Your task to perform on an android device: In the Insight Timer app, set a timer for 5 minutes for meditation and Complete the activity
Image 0: 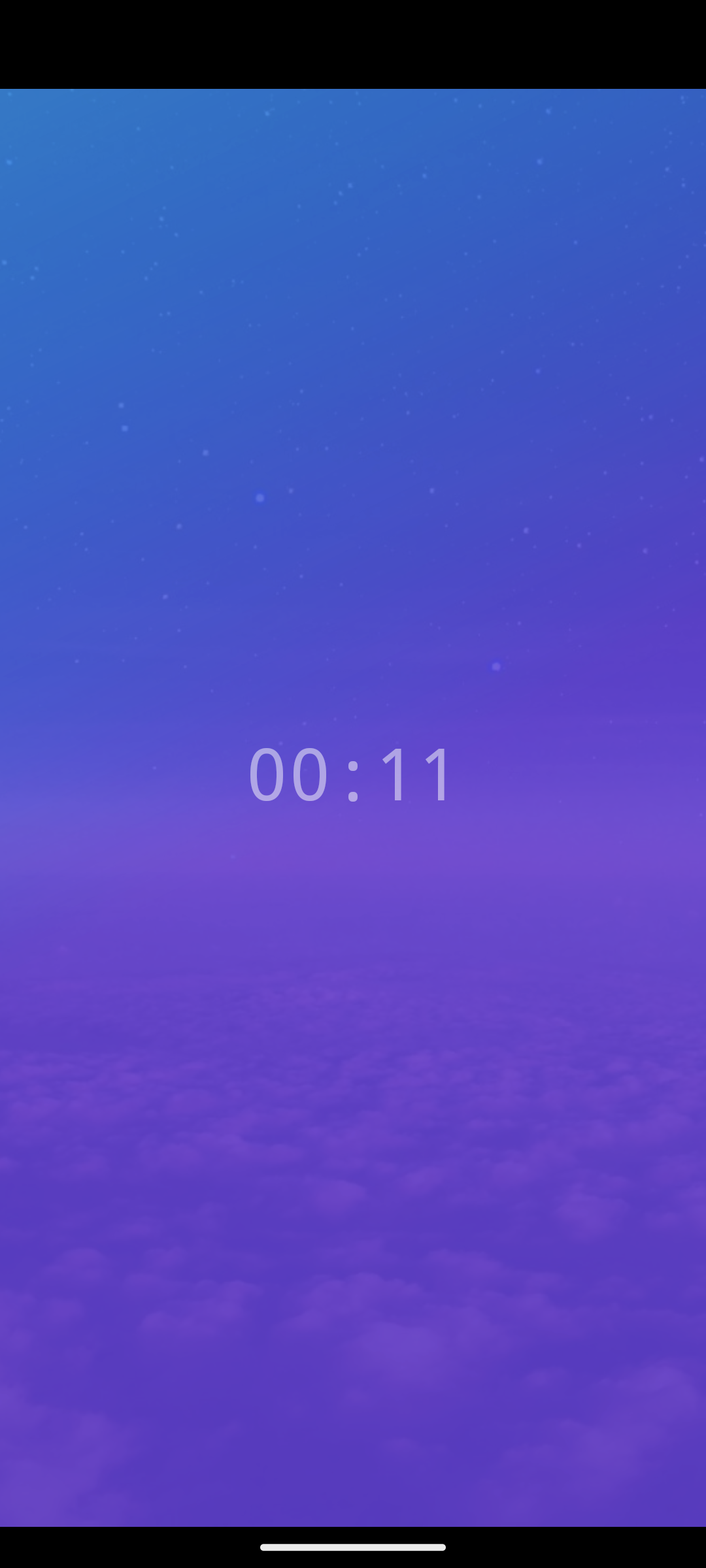
Open the Insight Timer app
Step 0: open app "Insight Timer"
Image 1: 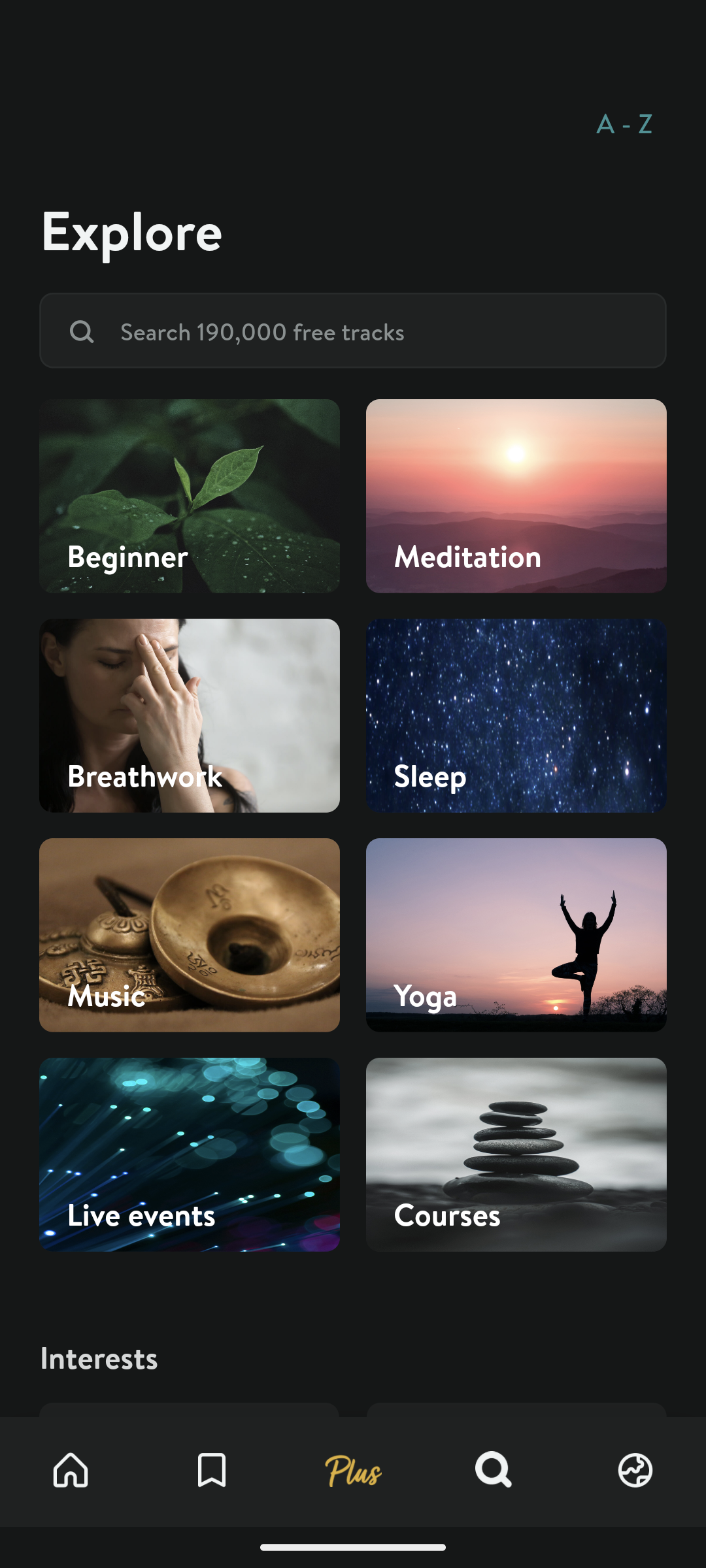
Click on the Home button at the bottom left of the screen
Step 1: click (71, 1471)
Image 3: 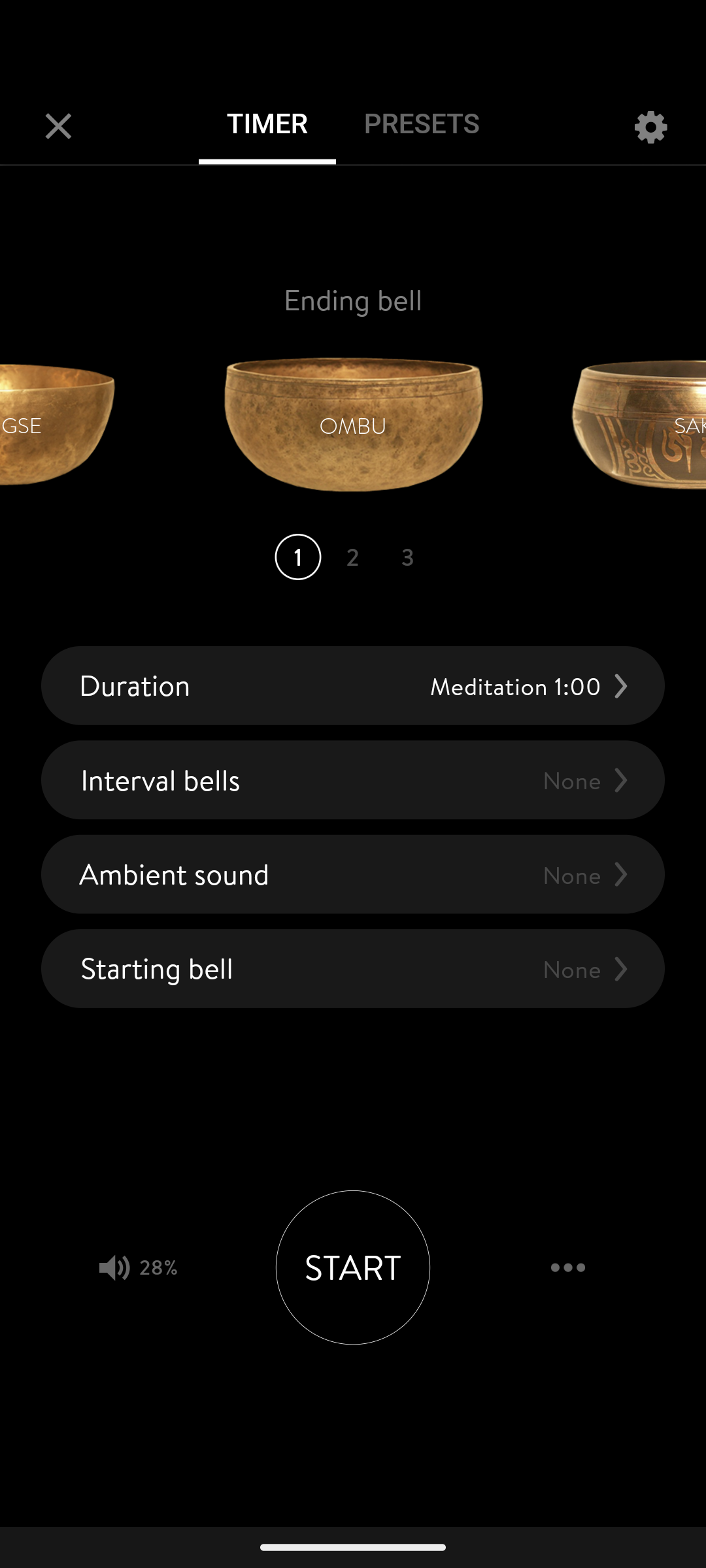
Click on the duration tab
Step 3: click (352, 685)
Image 5: 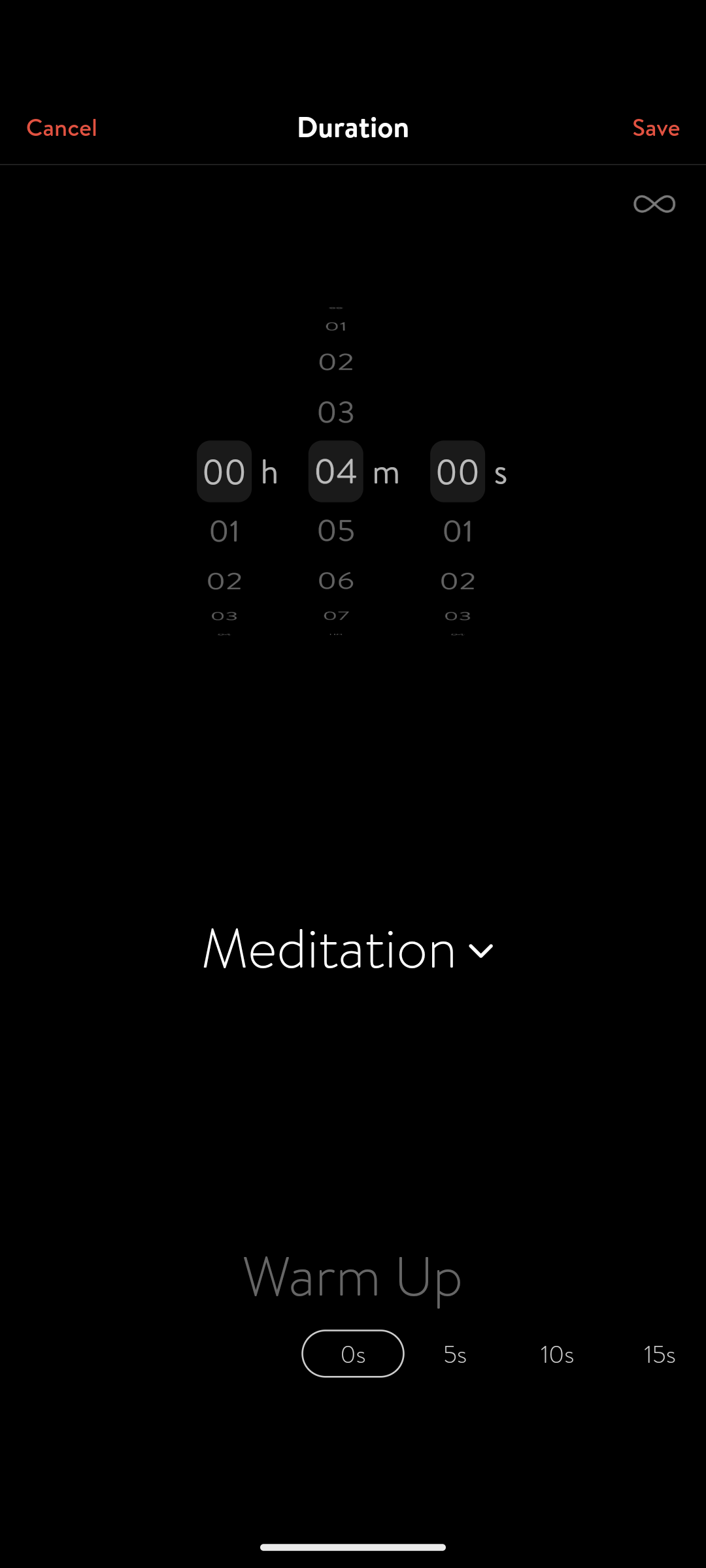
Set timer for 5 minutes
Step 5: scroll down
Image 6: 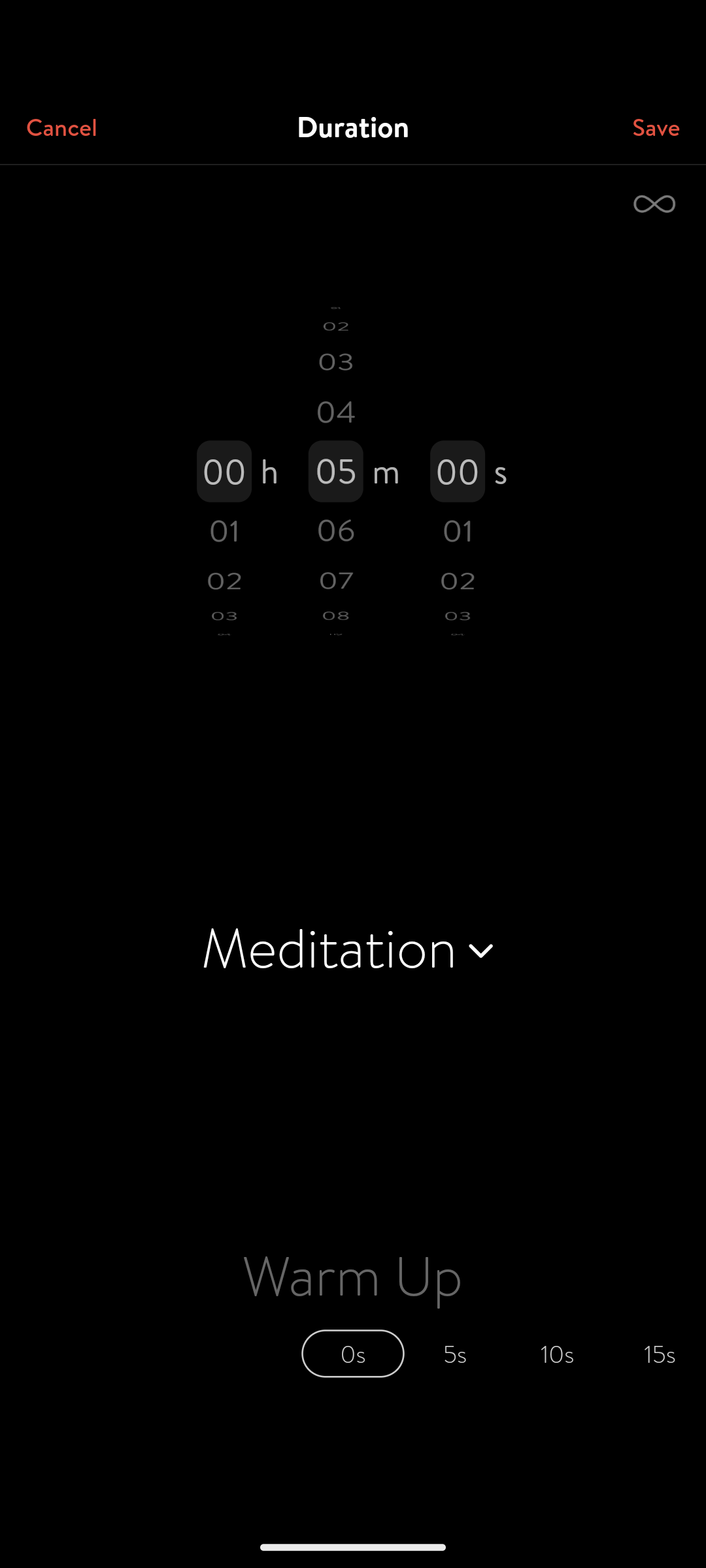
Click on the Save button at the top right of the screen
Step 6: click (652, 126)
Image 7: 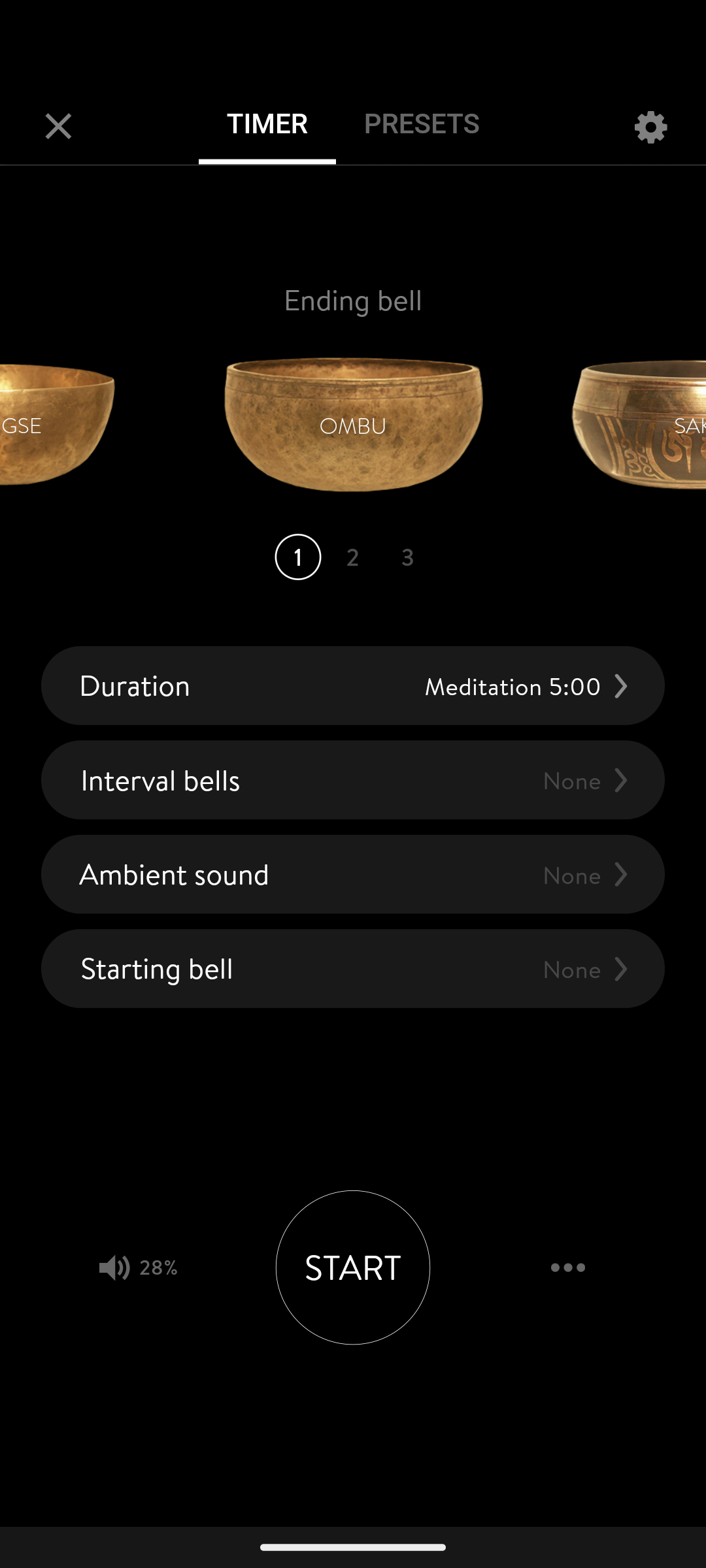
Click on the start button at the bottom center of the screen
Step 7: click (353, 1267)
Image 8: 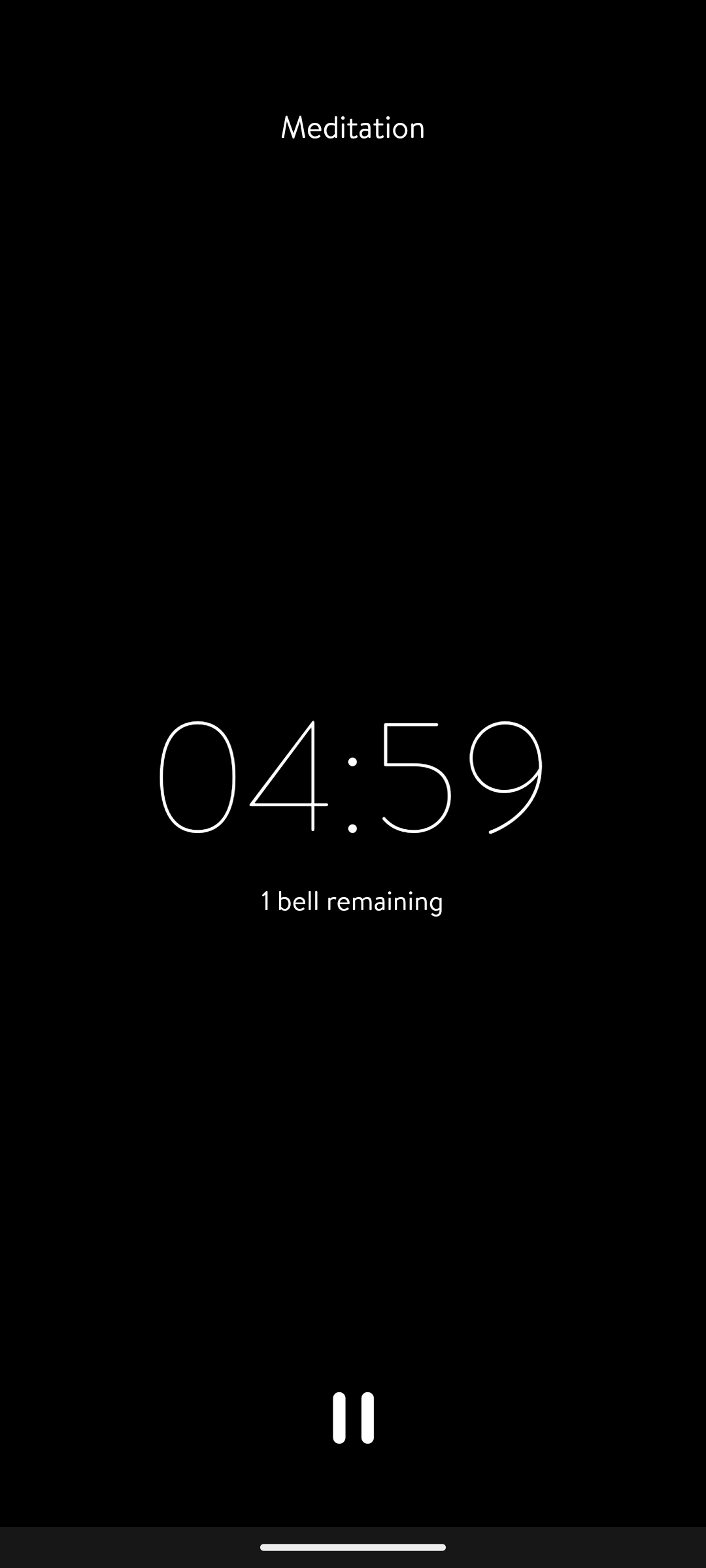
Click on the start button at the bottom center of the screen
Step 8: wait
Image 9: 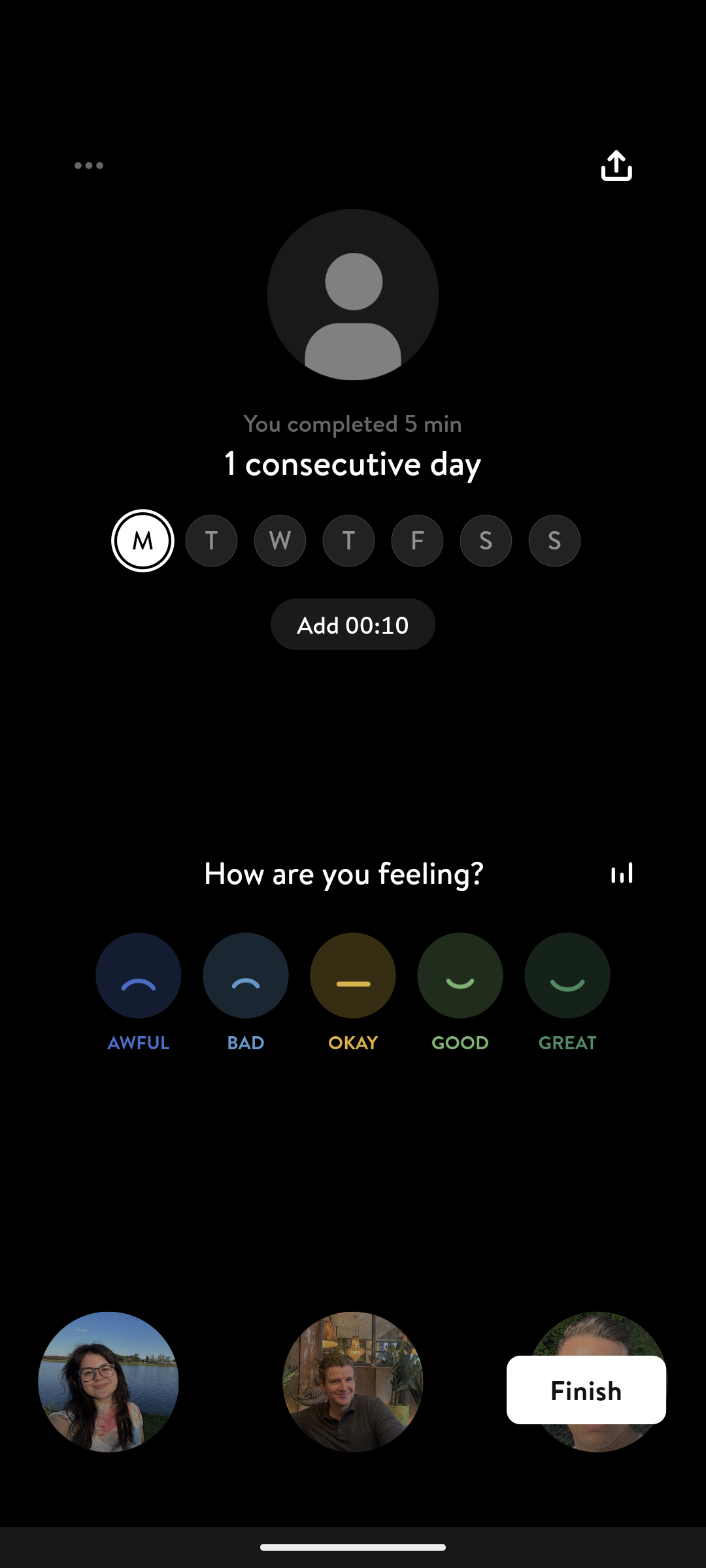
Click on the Finish button at the bottom right of the screen
Step 9: click (586, 1441)